Your task to perform on an android device: Search for "Saffola classic masala oats" on the Flipkart app.	
Image 0: 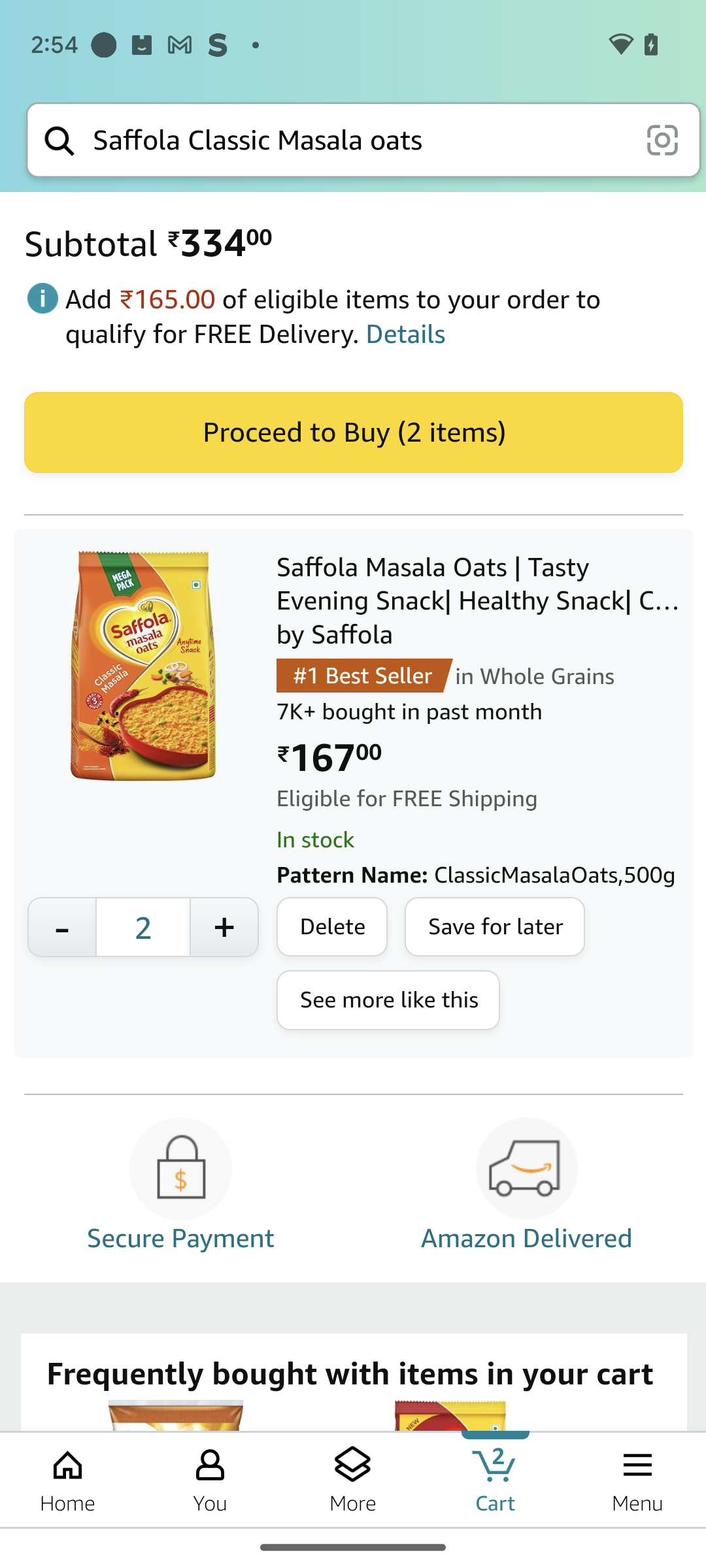
Open the Flipkart app.
Step 0: open app "Flipkart"
Image 1: 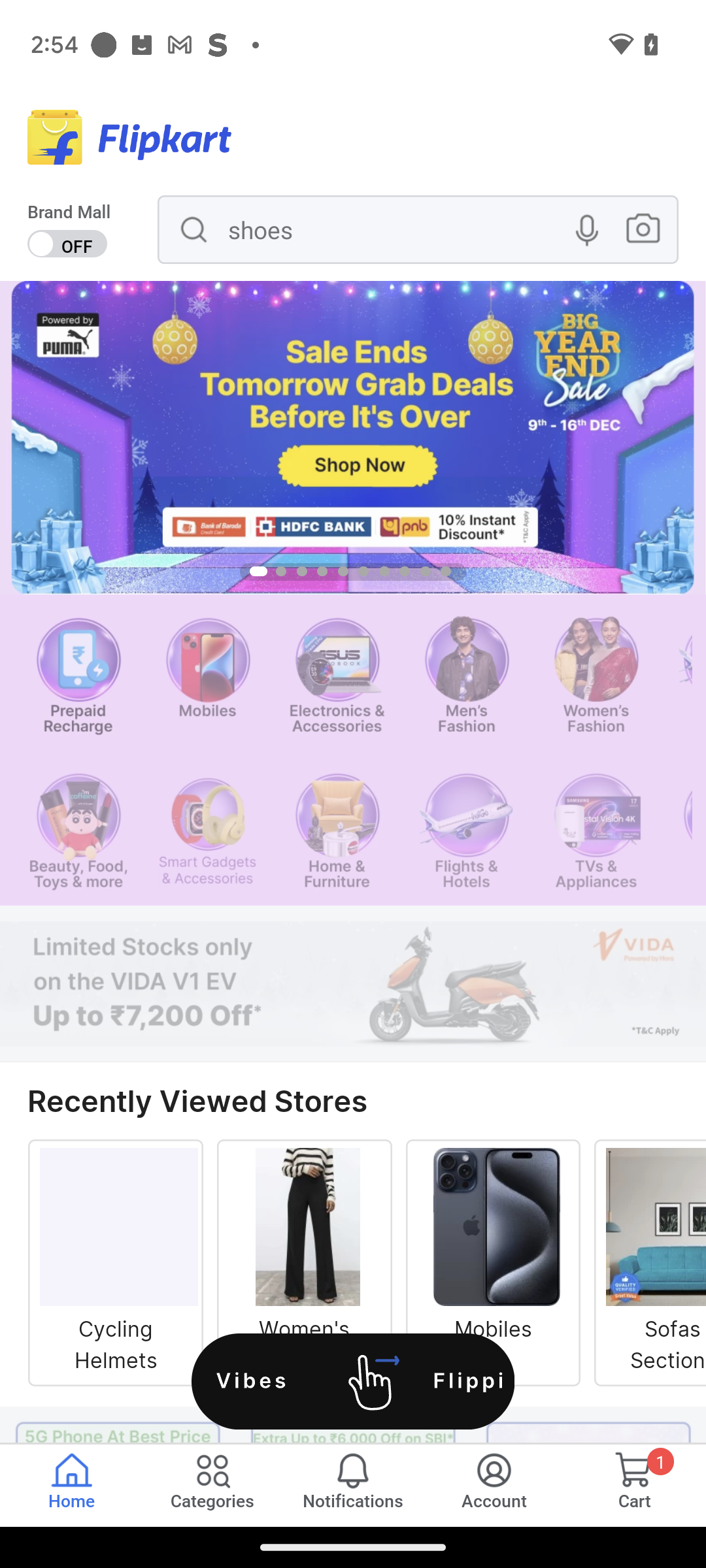
Click on the search box at the top.
Step 1: click (397, 241)
Image 2: 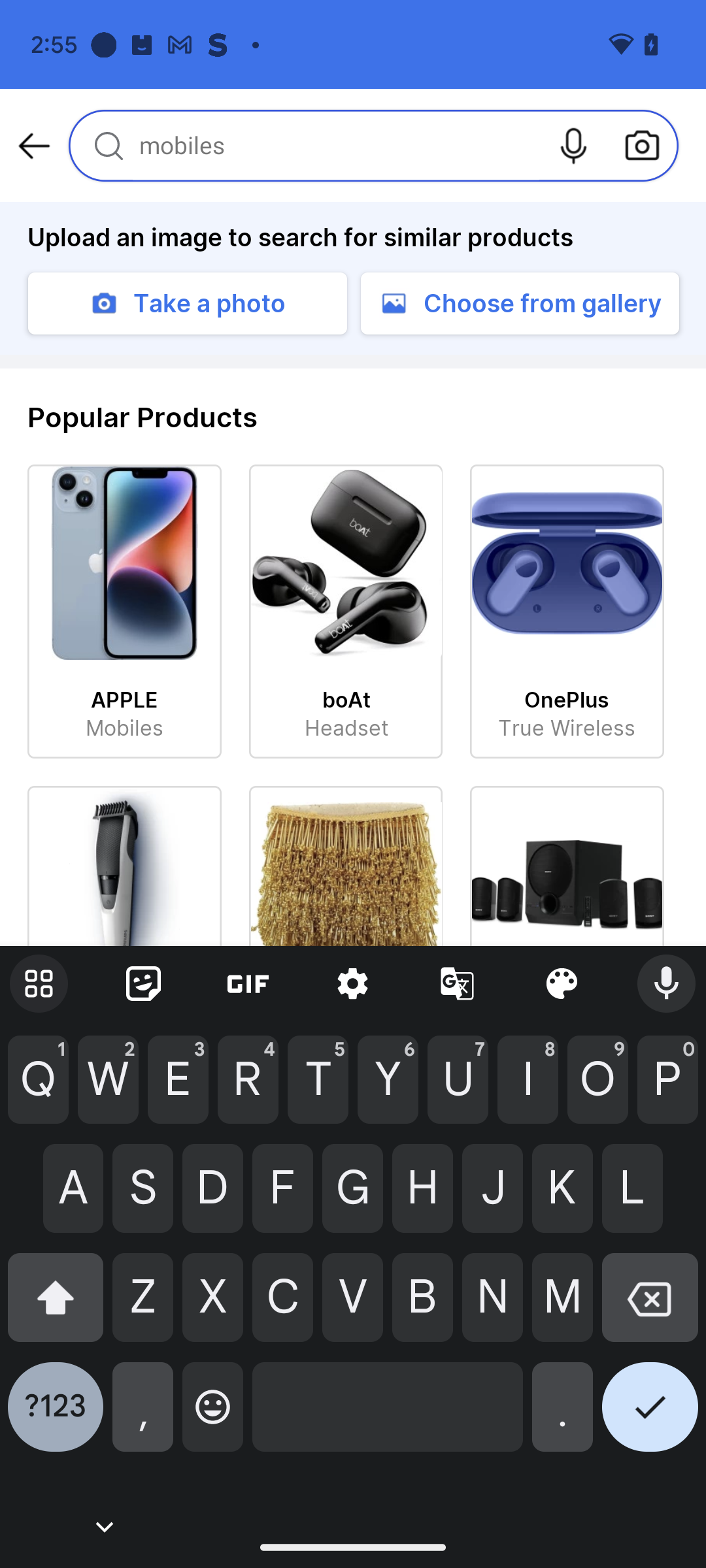
Type "Saffola classic masala oats"  in the search box.
Step 2: type "Saffola classic masala oats"
Image 3: 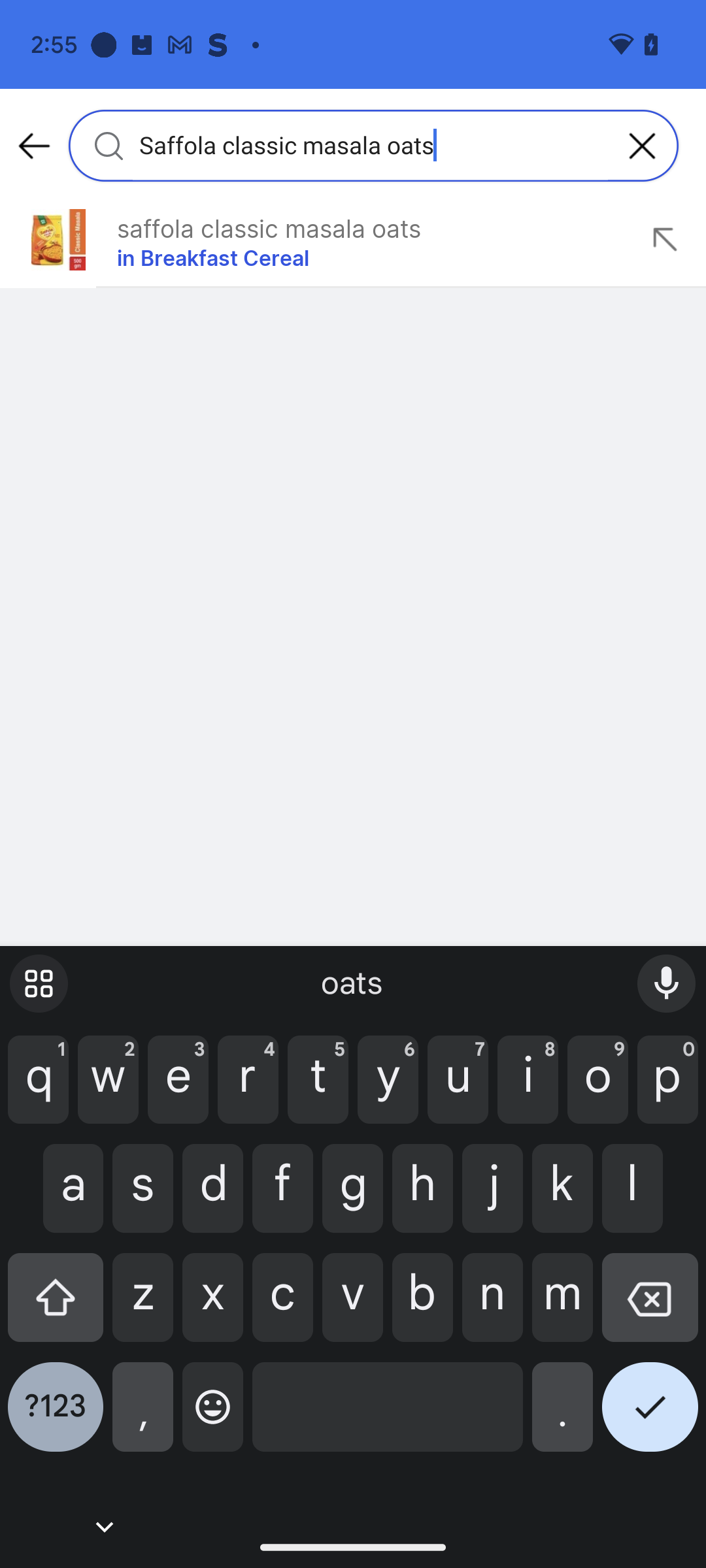
Click on the Right tick icon at the bottom right corner of the Keyboard.
Step 3: click (650, 1417)